Your task to perform on an android device: In the clock app, snooze the upcoming alarm. 
Image 1: 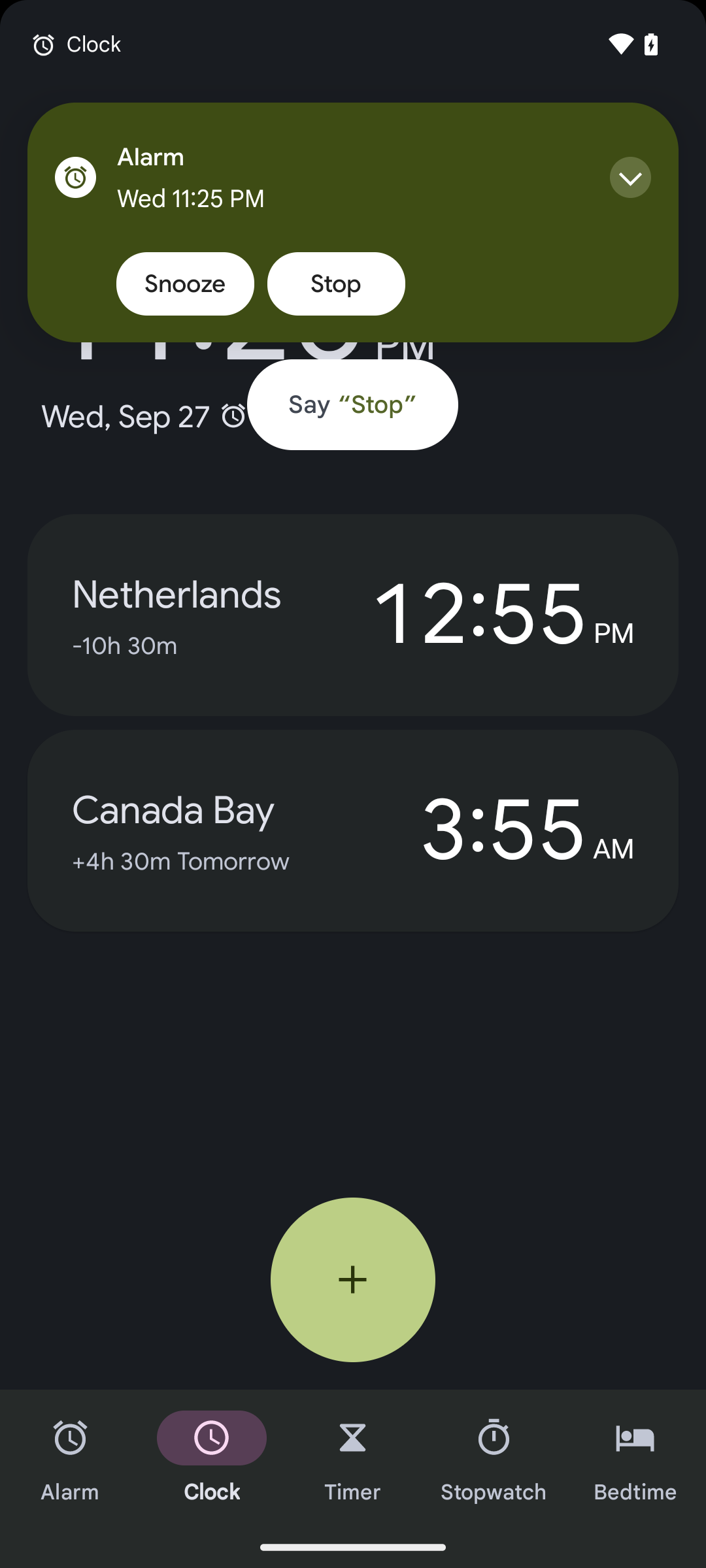
Click on the snooze tab at  the top screen of ongoing alarm.
Step 1: click (185, 284)